Your task to perform on an android device: I want to know the value of 1000 euros in the American dollar, so convert the 1000 euros into the American dollar in the Xe app.
Image 0: 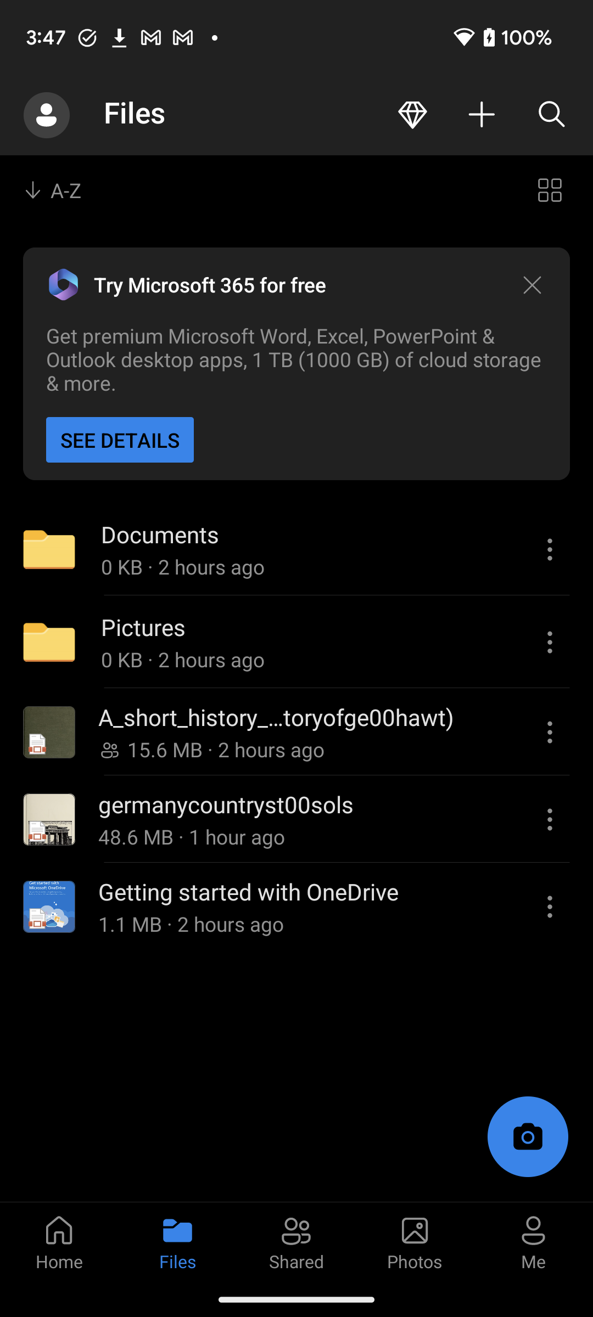
Open the Xe app.
Step 0: open app "Xe"
Image 1: 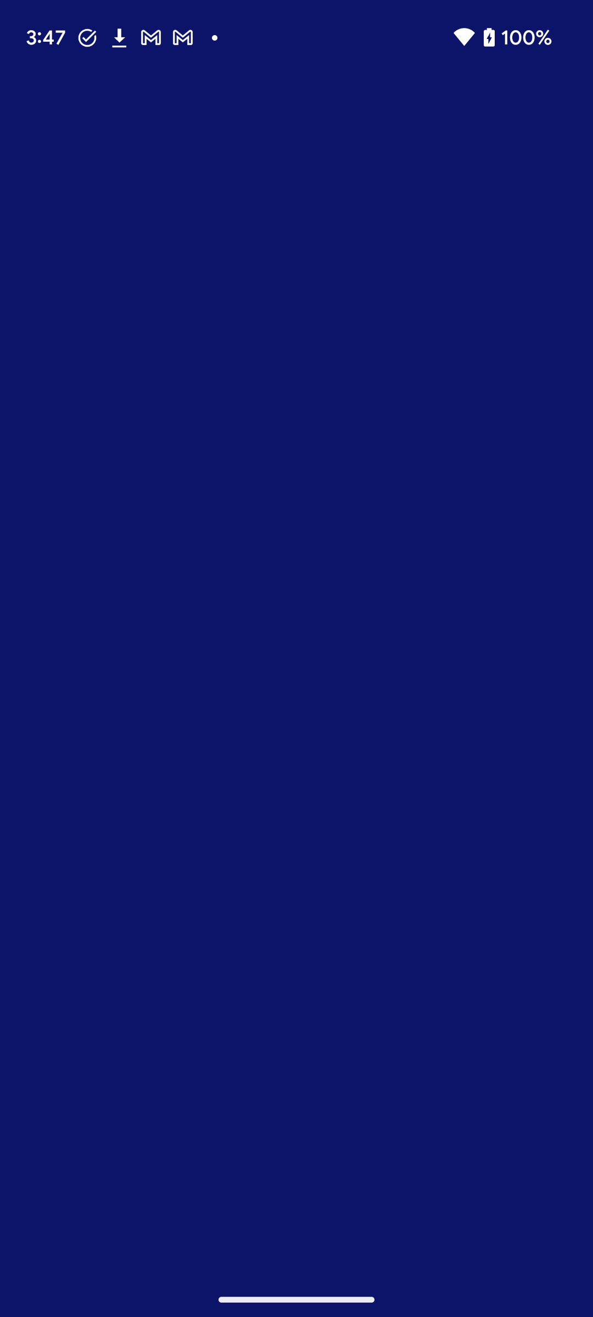
Open the Xe app.
Step 1: wait
Image 2: 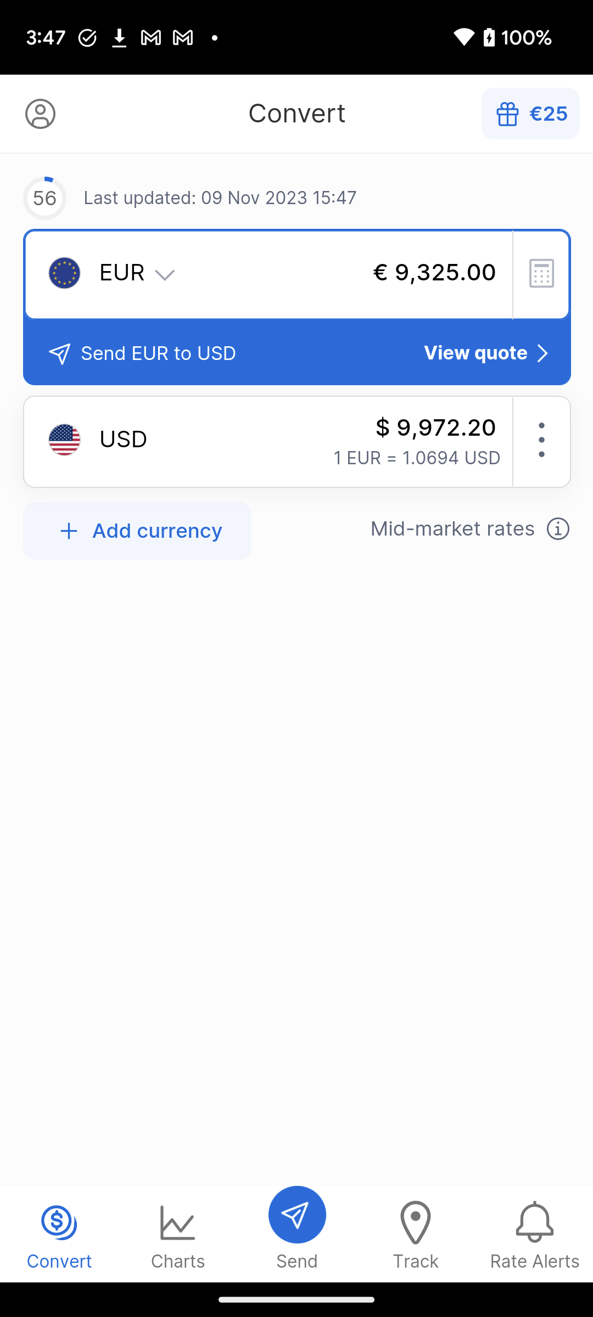
Click on the calculator sign in the euros section to activate the keyboard.
Step 2: click (298, 274)
Image 3: 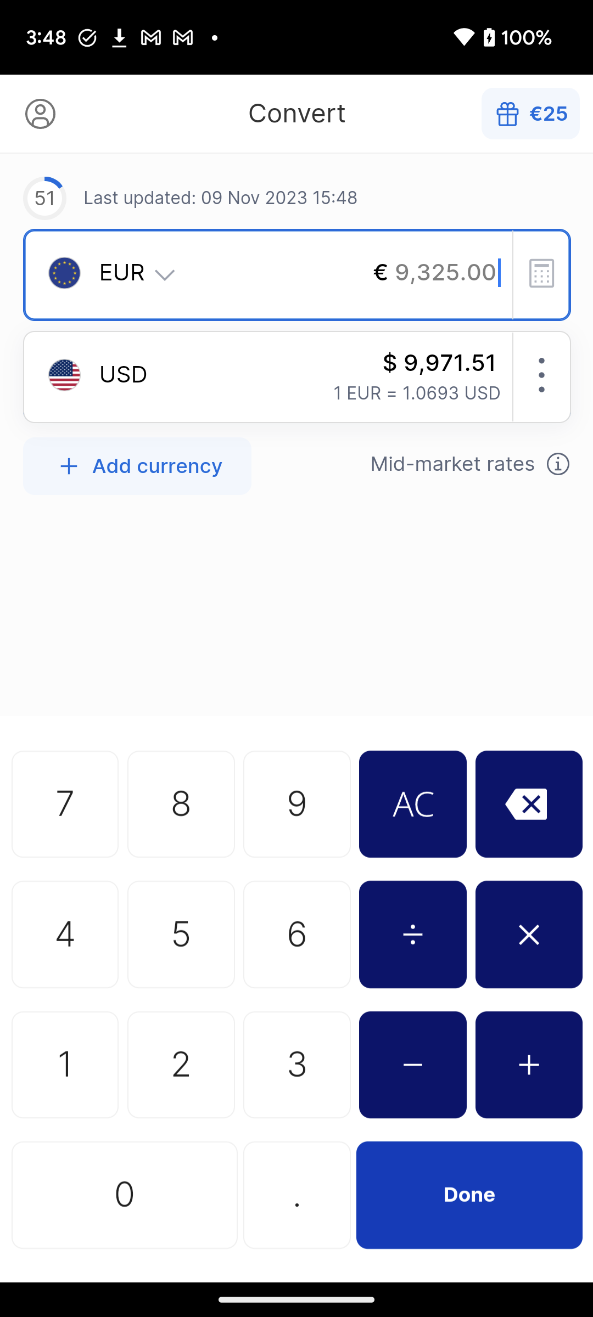
Click on 1 to type 1000 in the first input box.
Step 3: click (298, 679)
Image 4: 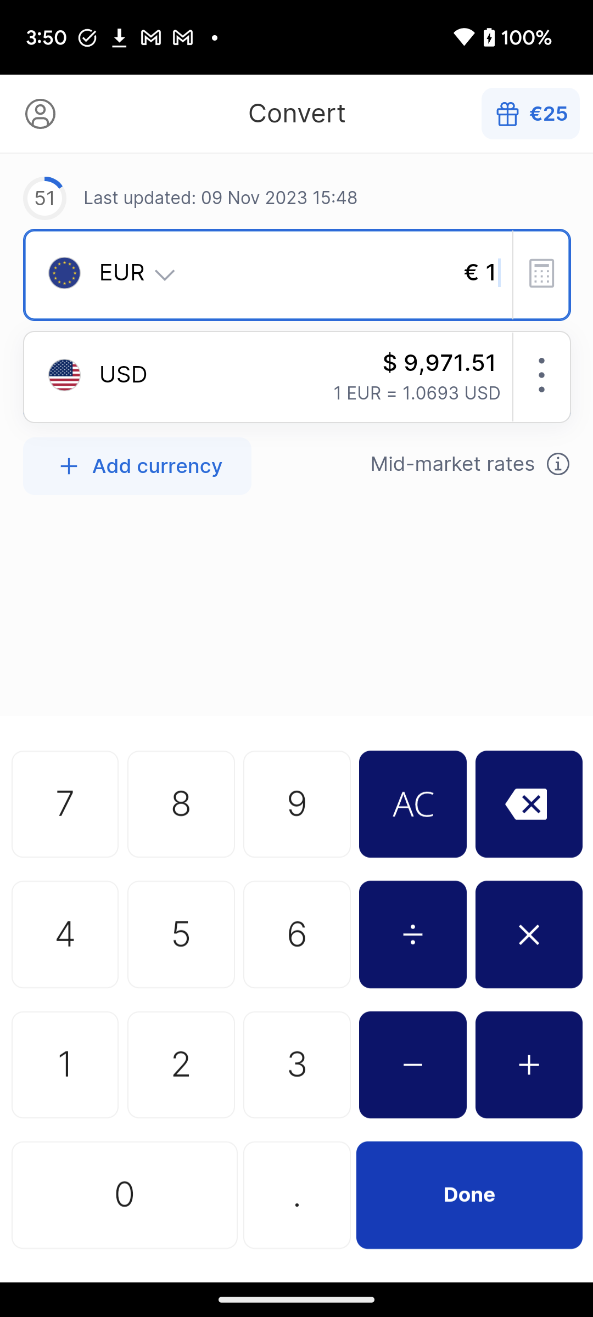
Click on 0 to type 1000 in the first input box.
Step 4: click (178, 1234)
Image 5: 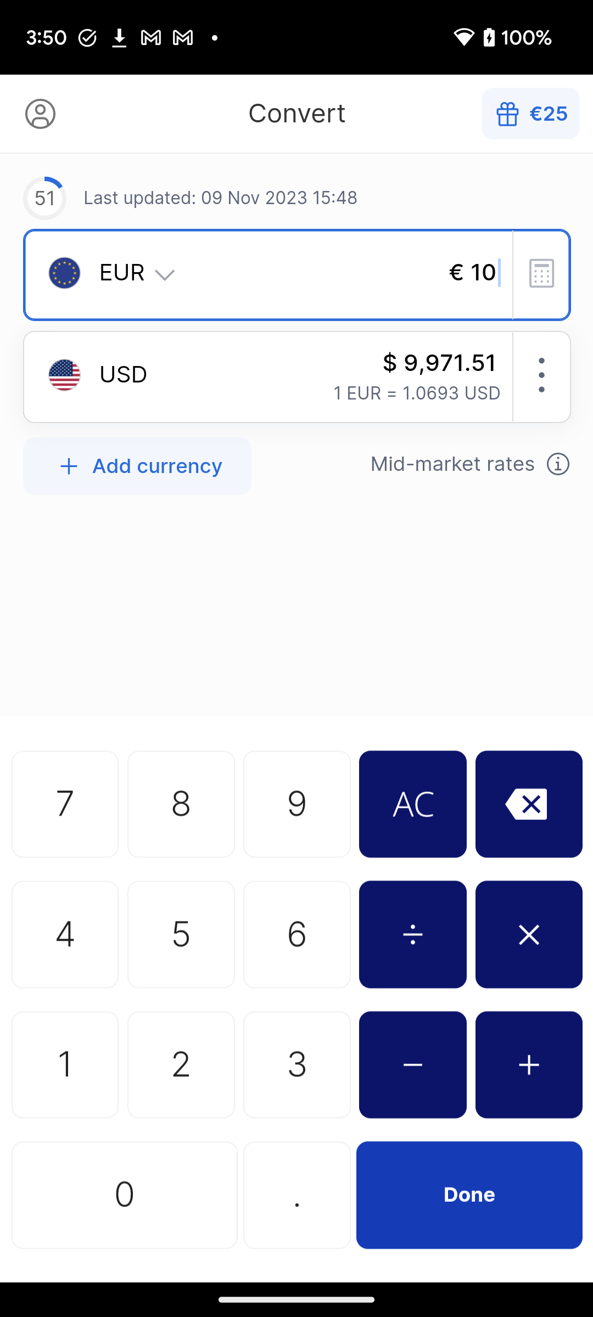
Click on 0 to type 1000 in the first input box.
Step 5: click (178, 1234)
Image 6: 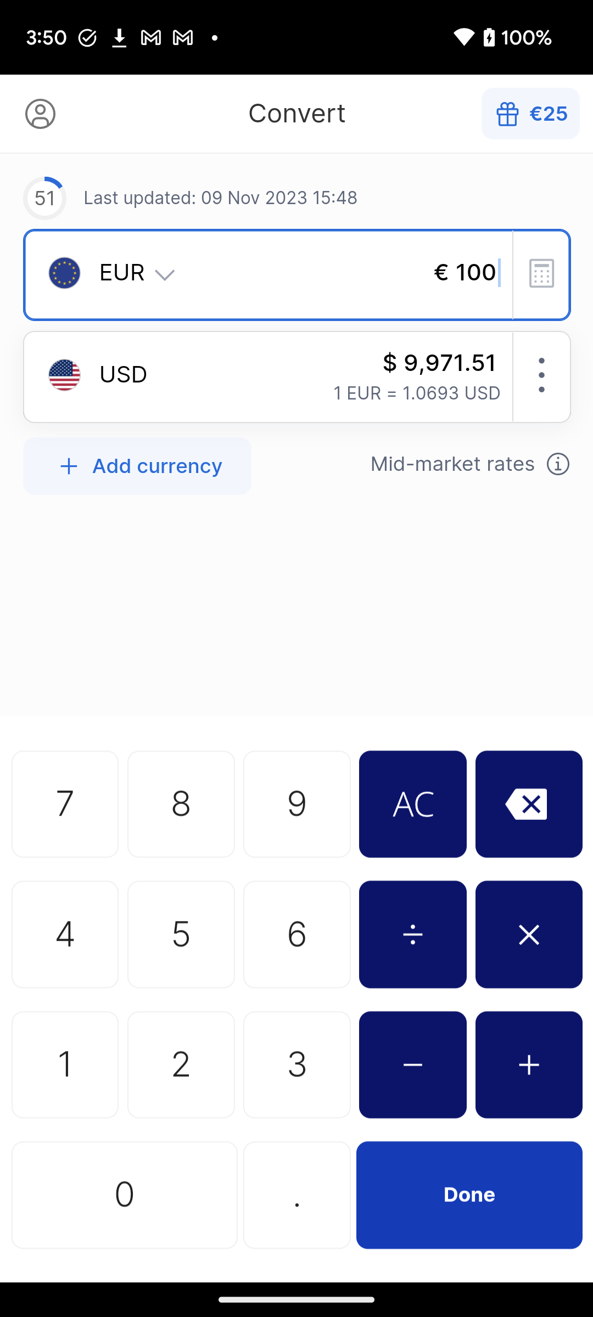
Click on 0 to type 1000 in the first input box.
Step 6: click (178, 1234)
Image 7: 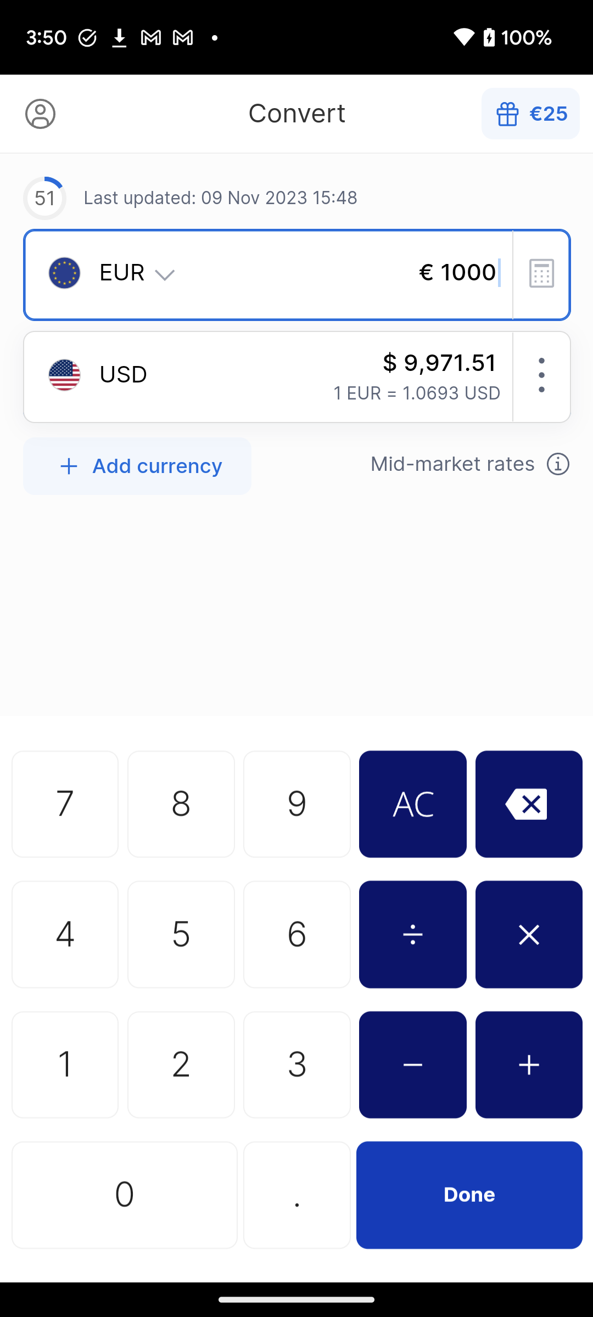
Click on the Done button to convert the euros into the American dollar.
Step 7: click (469, 1194)